Your task to perform on an android device: Share bus schedule information with my friend Amelia Miller on her gmail account, amelia.miller2709@gmail.com from the Citymapper app.
Image 0: 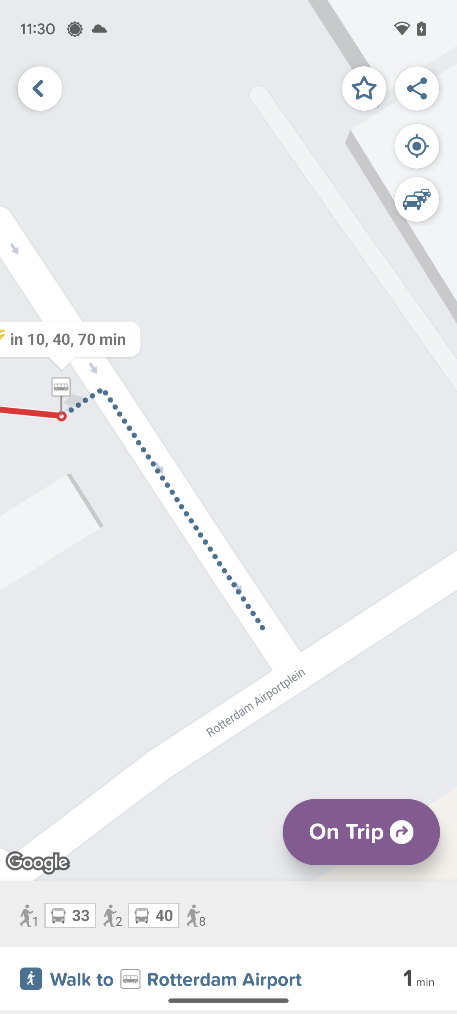
Click on the Share icon at the top-right corner of the screen.
Step 0: click (417, 88)
Image 2: 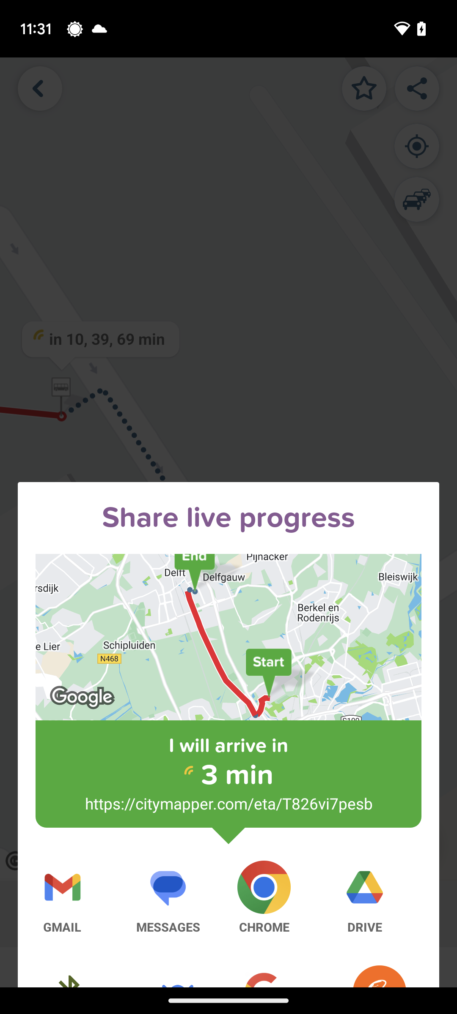
Click on the Gmail icon.
Step 2: click (62, 897)
Image 3: 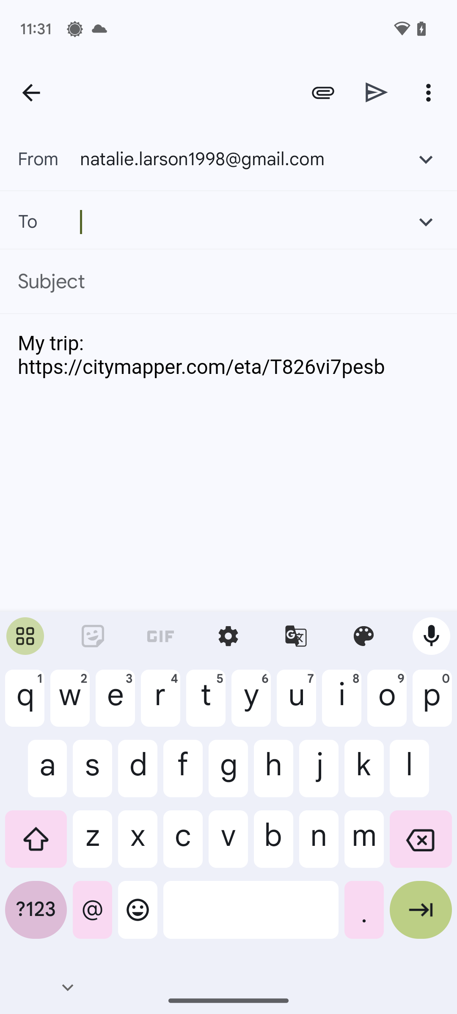
Type in the email: amelia.miller2709@gmail.com.
Step 3: type "amelia.miller2709@gmail.com"
Image 4: 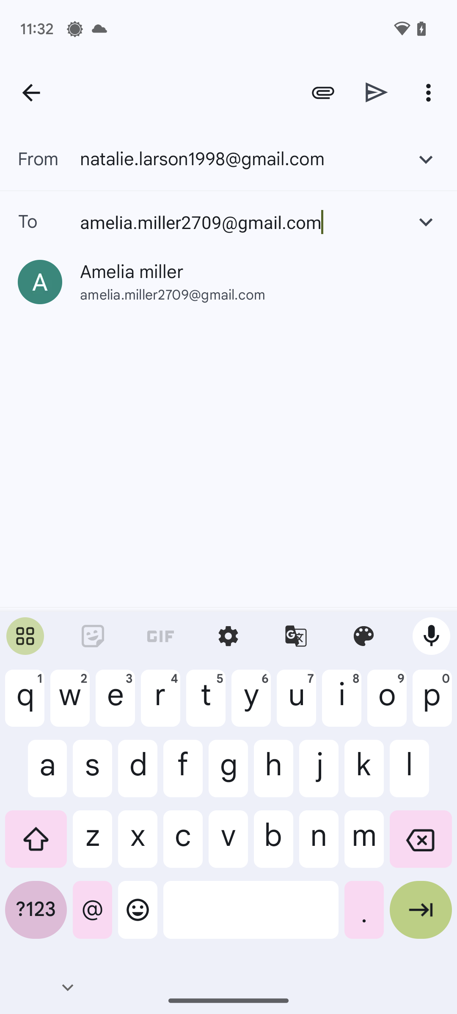
At the bottom-right corner of the keyboard, click on the arrow icon.
Step 4: click (421, 916)
Image 5: 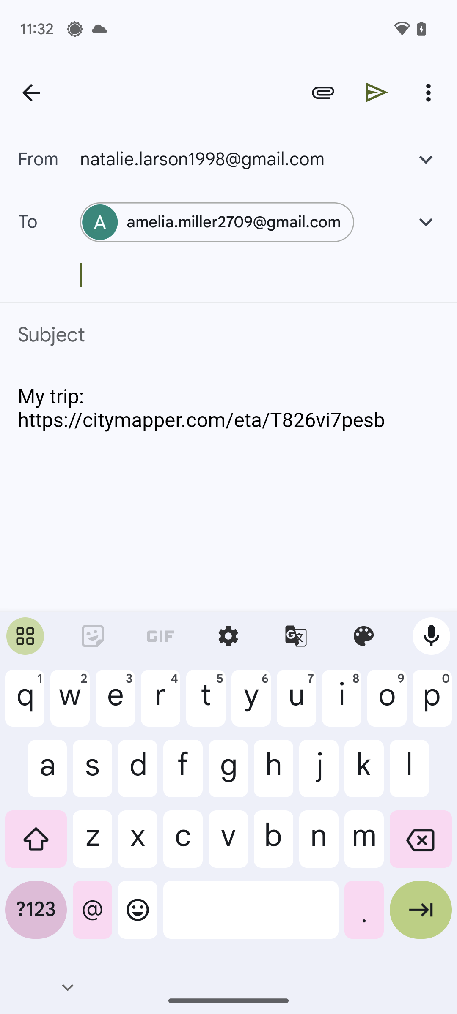
Click on the send icon at the top-right corner of the screen.
Step 5: click (377, 92)